Your task to perform on an android device: The second product on the list appears to be suitable for me and to meet my usage requirements, so I'd like to add it to my wishlist.
Image 0: 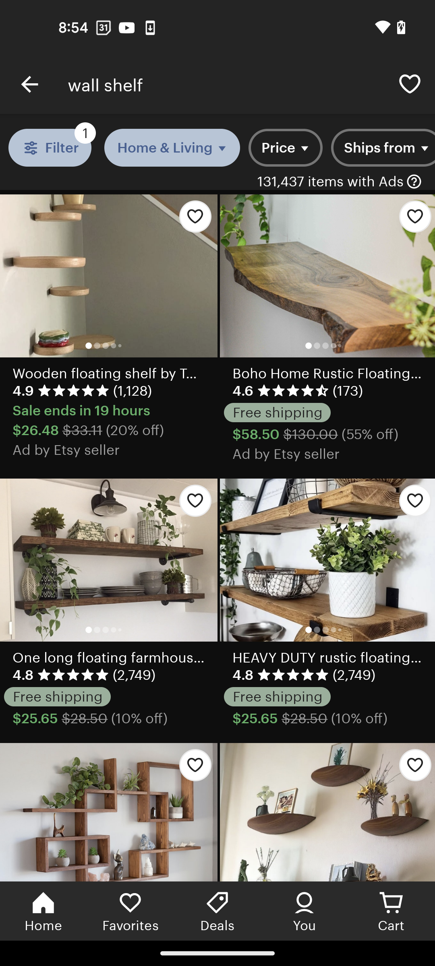
click on the second product
Step 0: click (346, 248)
Image 1: 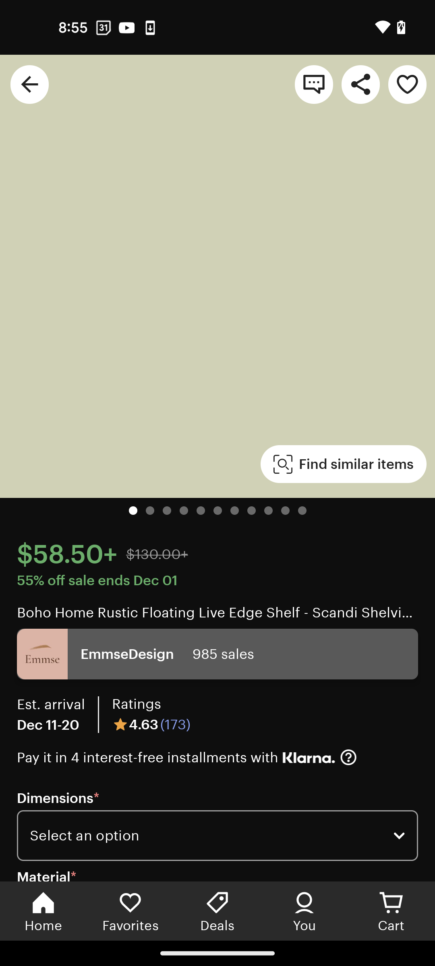
click on the second product
Step 1: wait
Image 2: 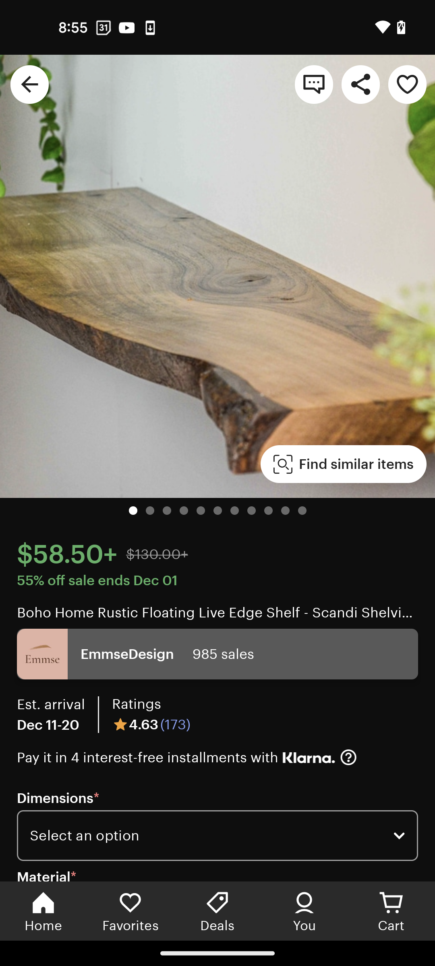
click on the heart icon to add this in wishlist
Step 2: click (407, 85)
Image 4: 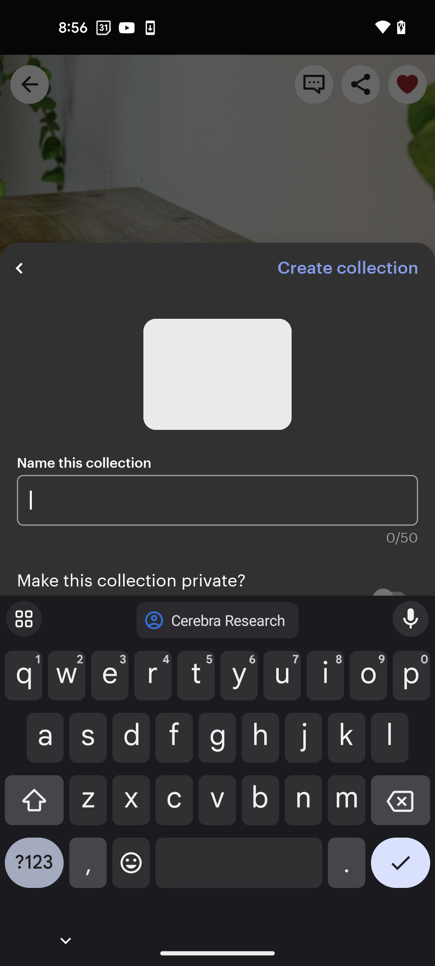
type favorite
Step 4: type "favorite"
Image 5: 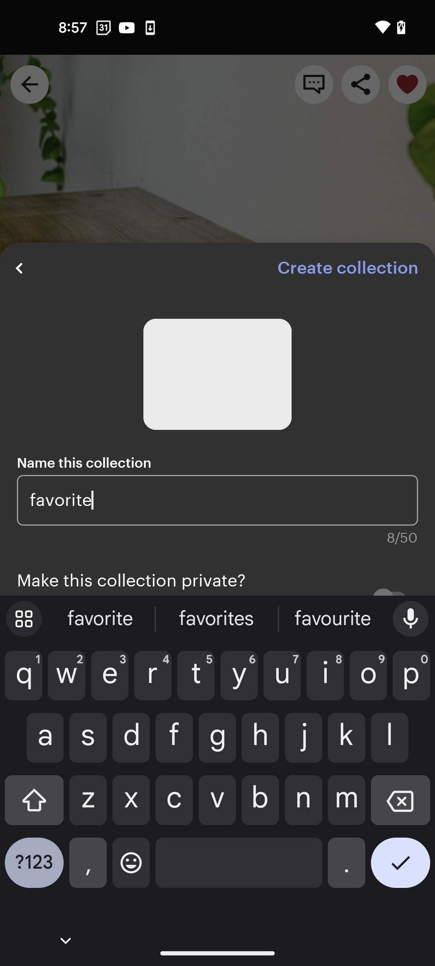
click on tick icon
Step 5: click (400, 869)